Your task to perform on an android device: Play Bollywood Gaane Purane FM and search for Vividh Bharti FM in the Simple Radio app.
Image 0: 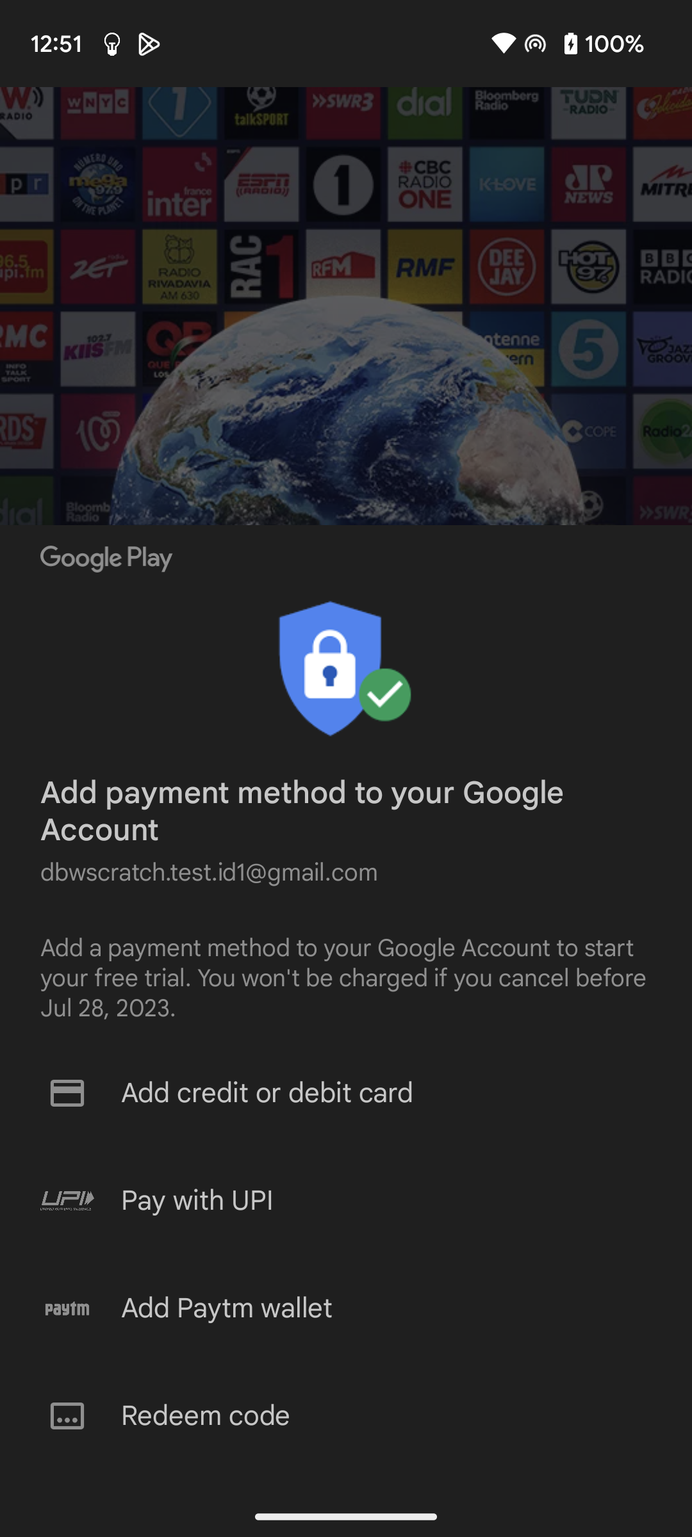
Open the Simple Radio app.
Step 0: open app "Simple Radio"
Image 1: 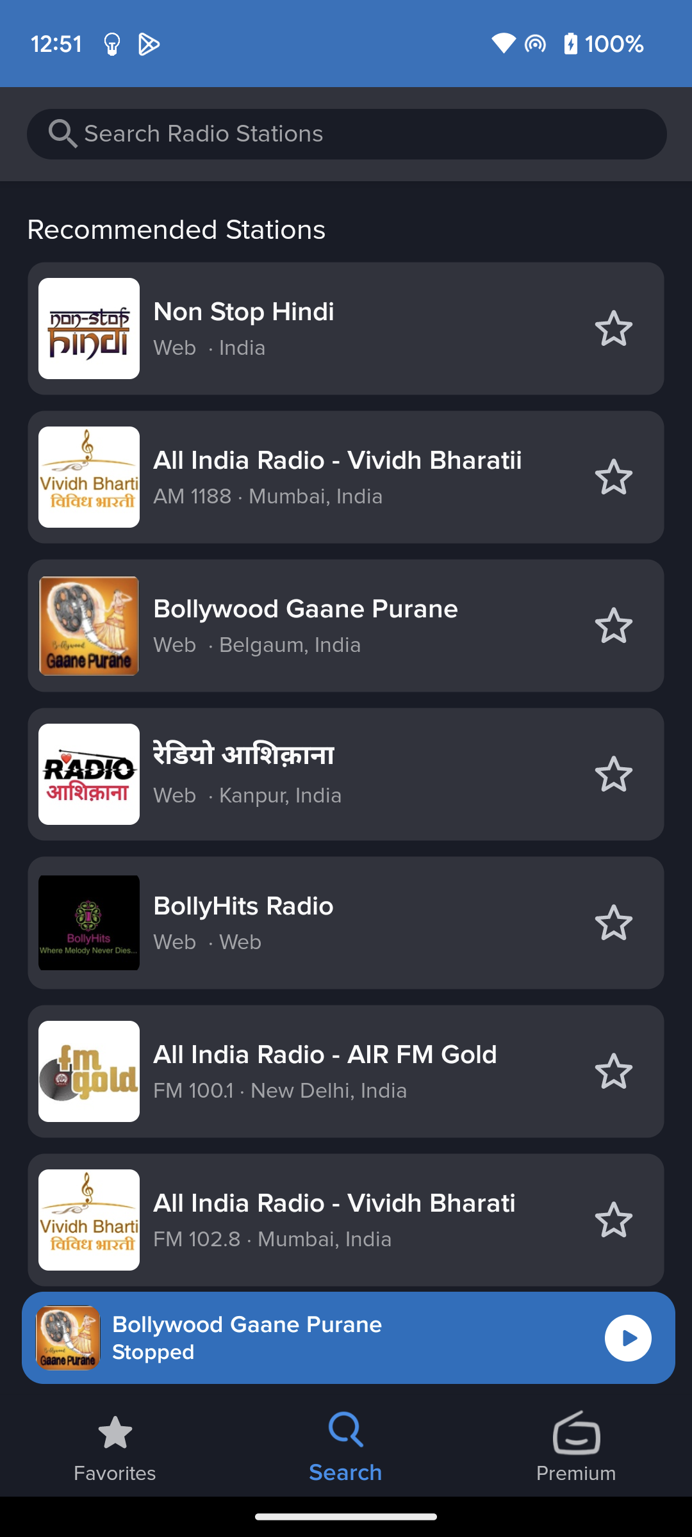
Click on the play icon at the bottom right corner of the screen.
Step 1: click (628, 1338)
Image 2: 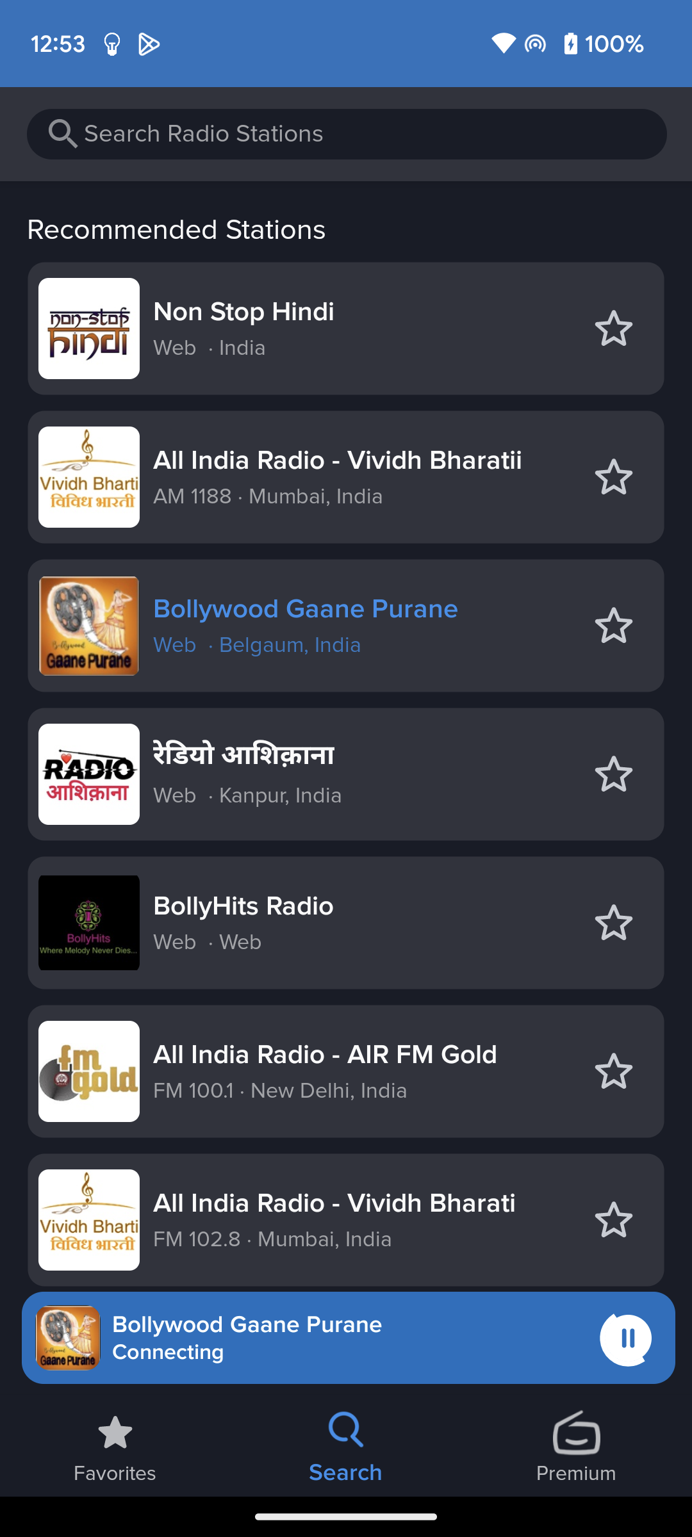
Click on the search icon at the top of the screen.
Step 2: click (330, 134)
Image 3: 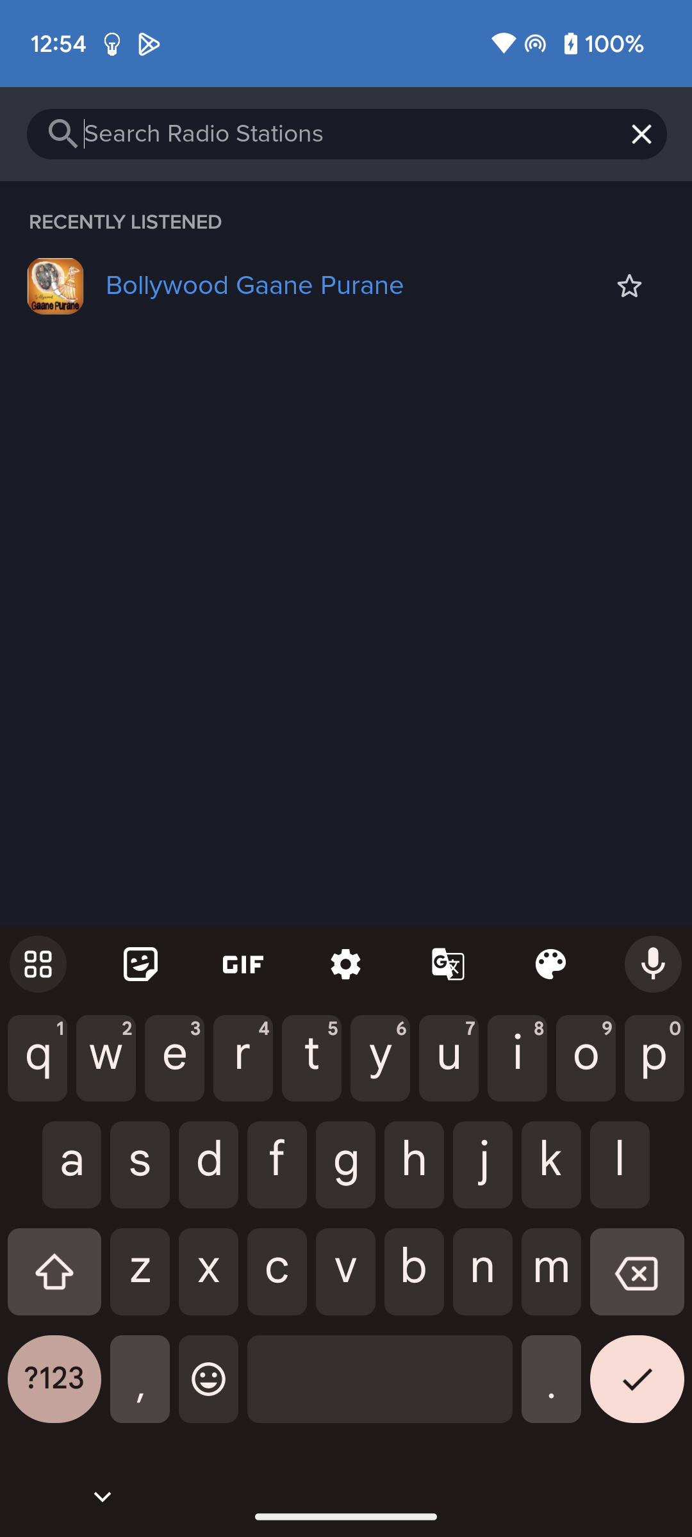
Type Vividh Bharti in the search bar.
Step 3: type "Vividh Bharti"